Your task to perform on an android device: Open the Todoist app and sync the task Home view in settings.
Image 0: 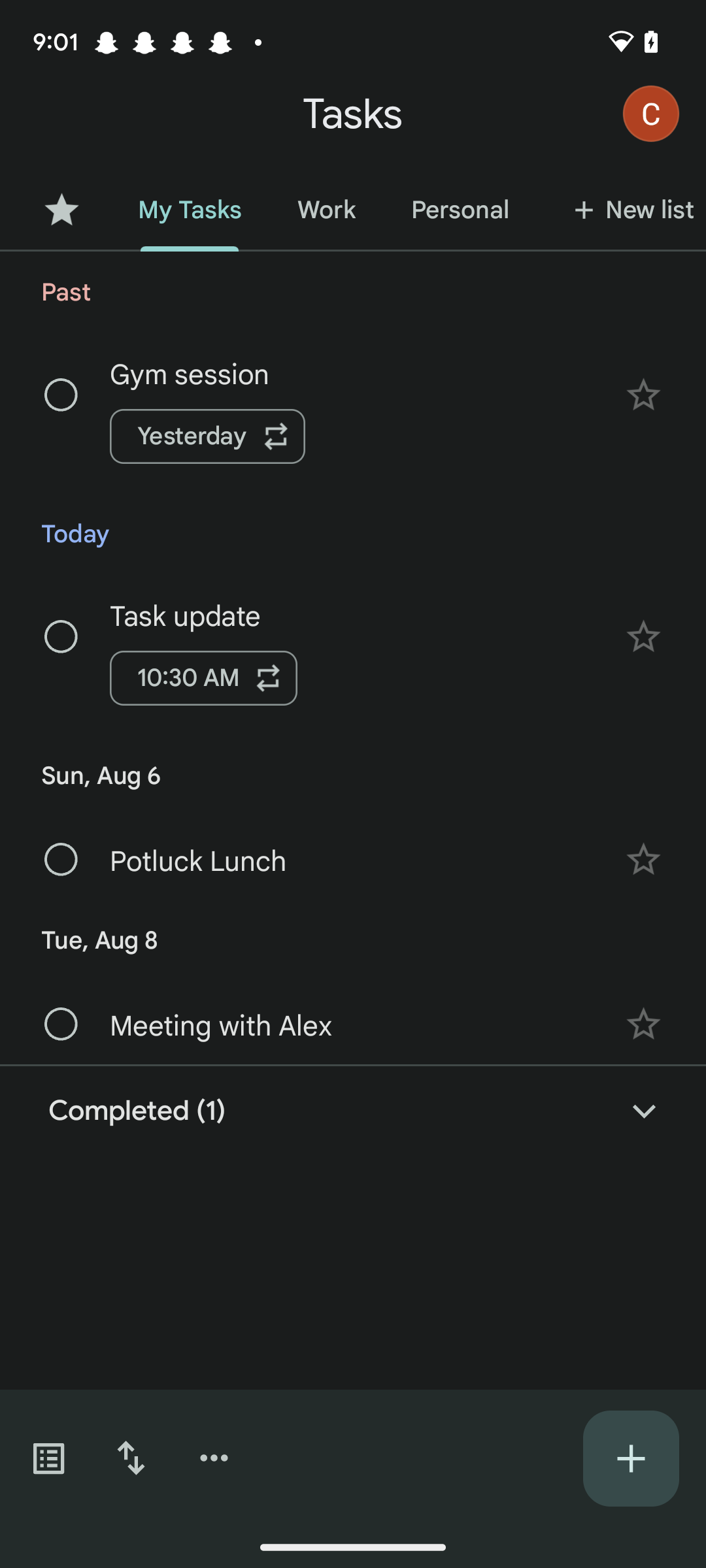
Open the Todoist app
Step 0: open app "Todoist"
Image 1: 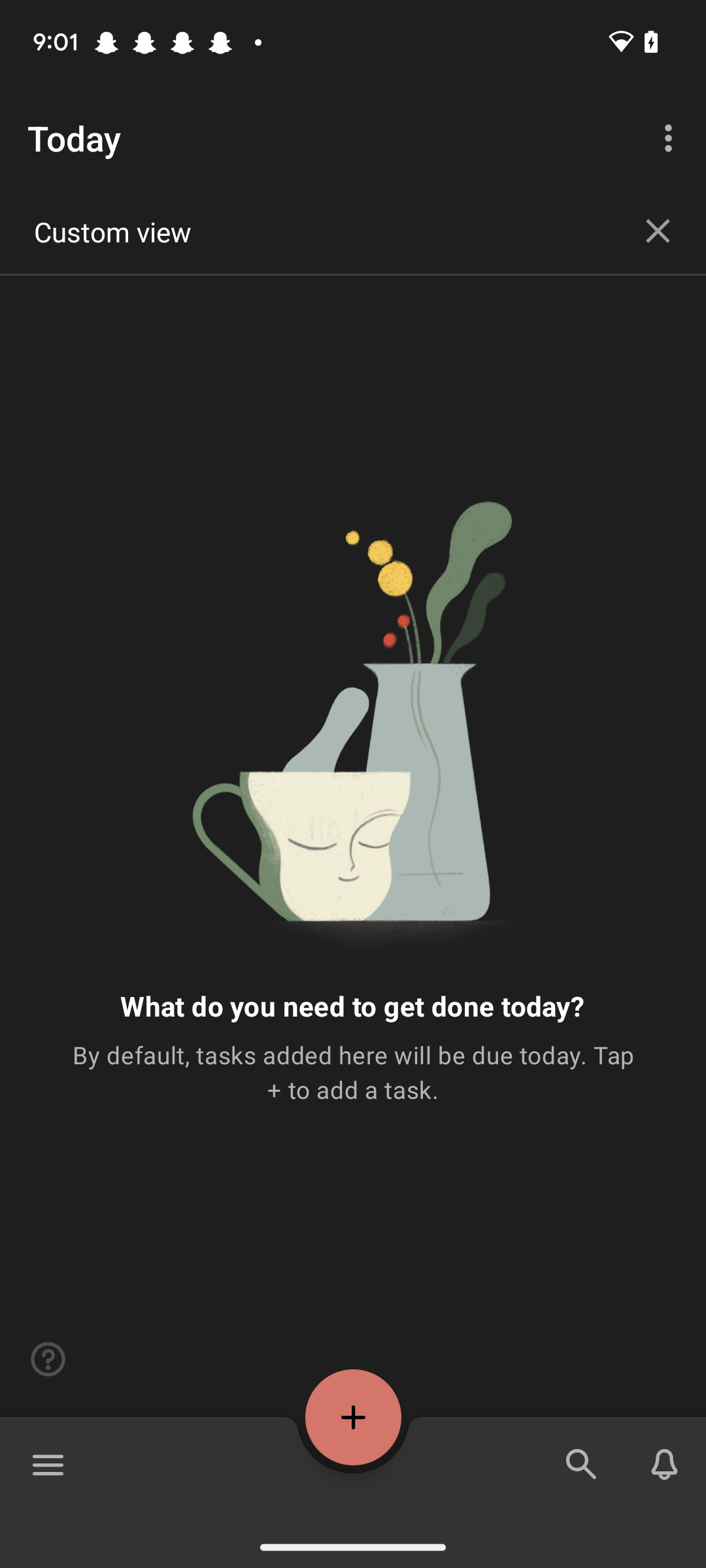
Click on the three vertical lines at the bottom left corner of the screen
Step 1: click (48, 1465)
Image 2: 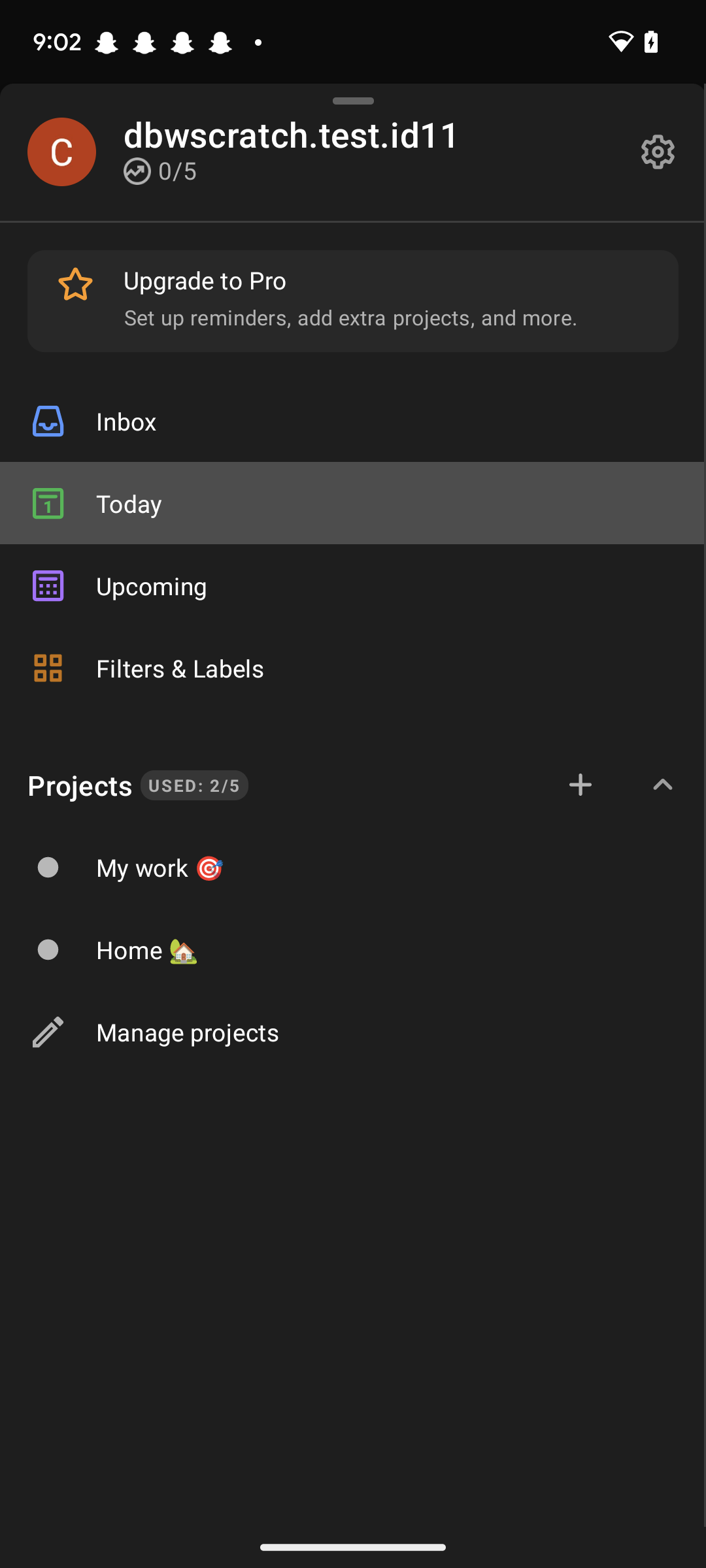
Click on the settings icon at the top right corner of the screen
Step 2: click (671, 138)
Image 3: 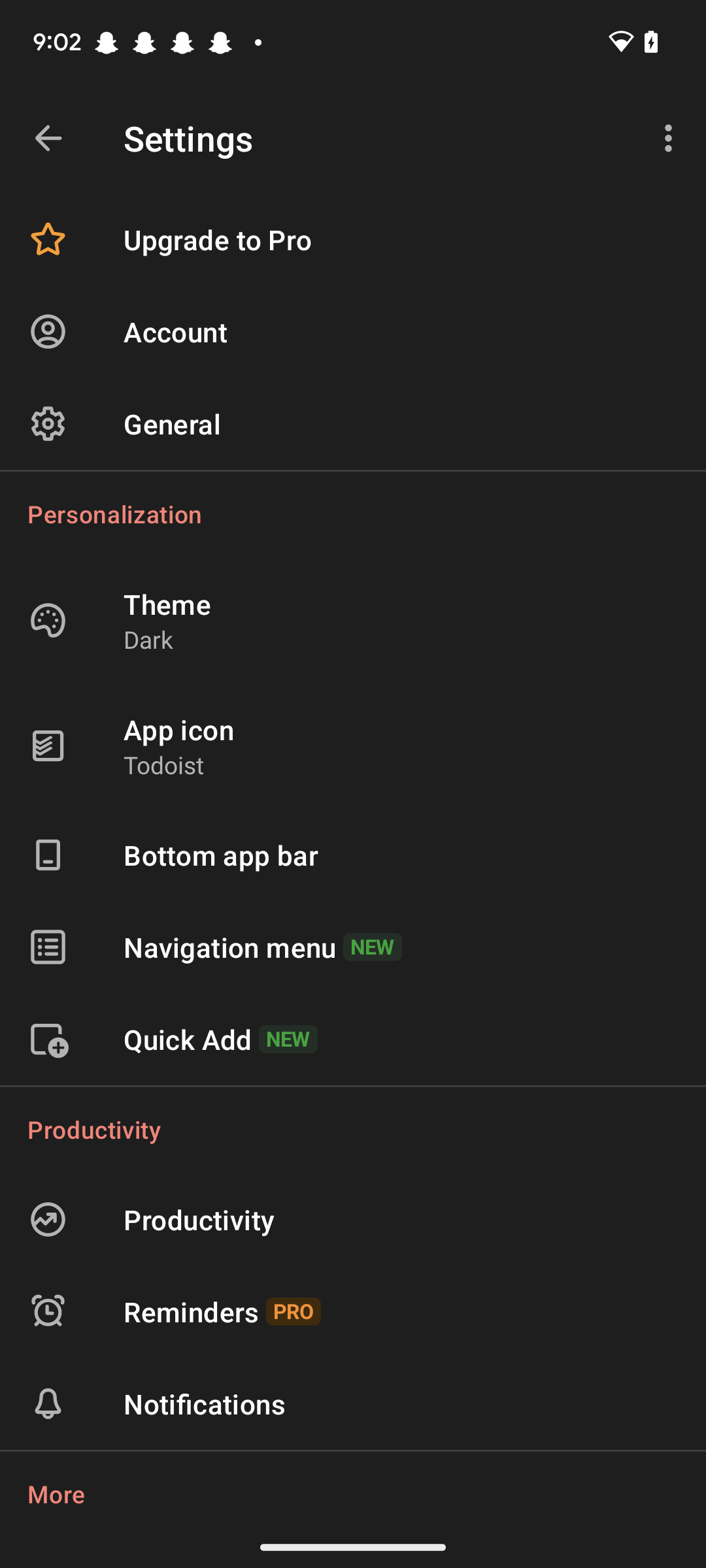
Click on the general option
Step 3: click (401, 423)
Image 4: 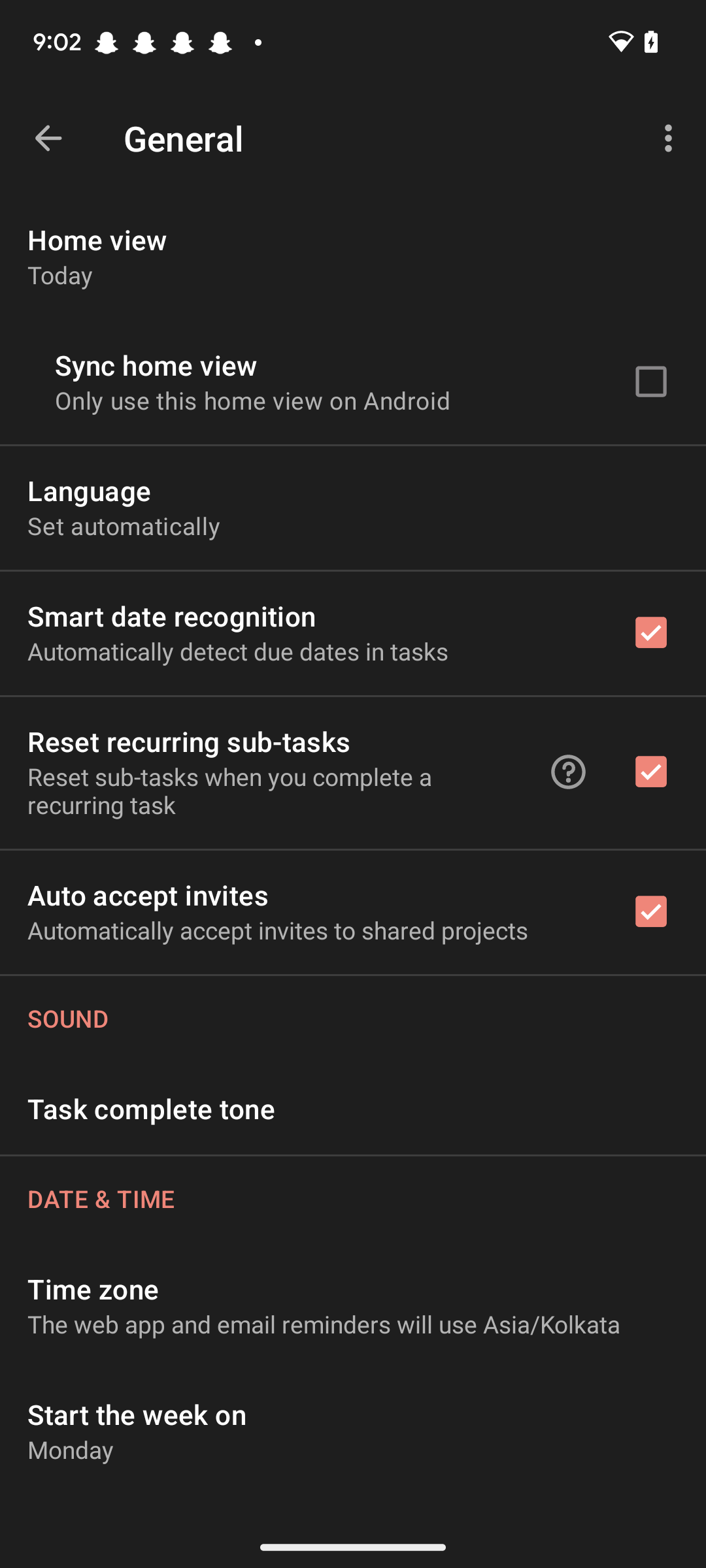
Click on the checkbox of sync home view
Step 4: click (650, 382)